Your task to perform on an android device: I have recently  taken the image of a plant on my phone which is saved in pictures folder, and I want to know which plant this is, so on the Flora app, scan the image of the plant so that I can know the name of the plant.
Image 0: 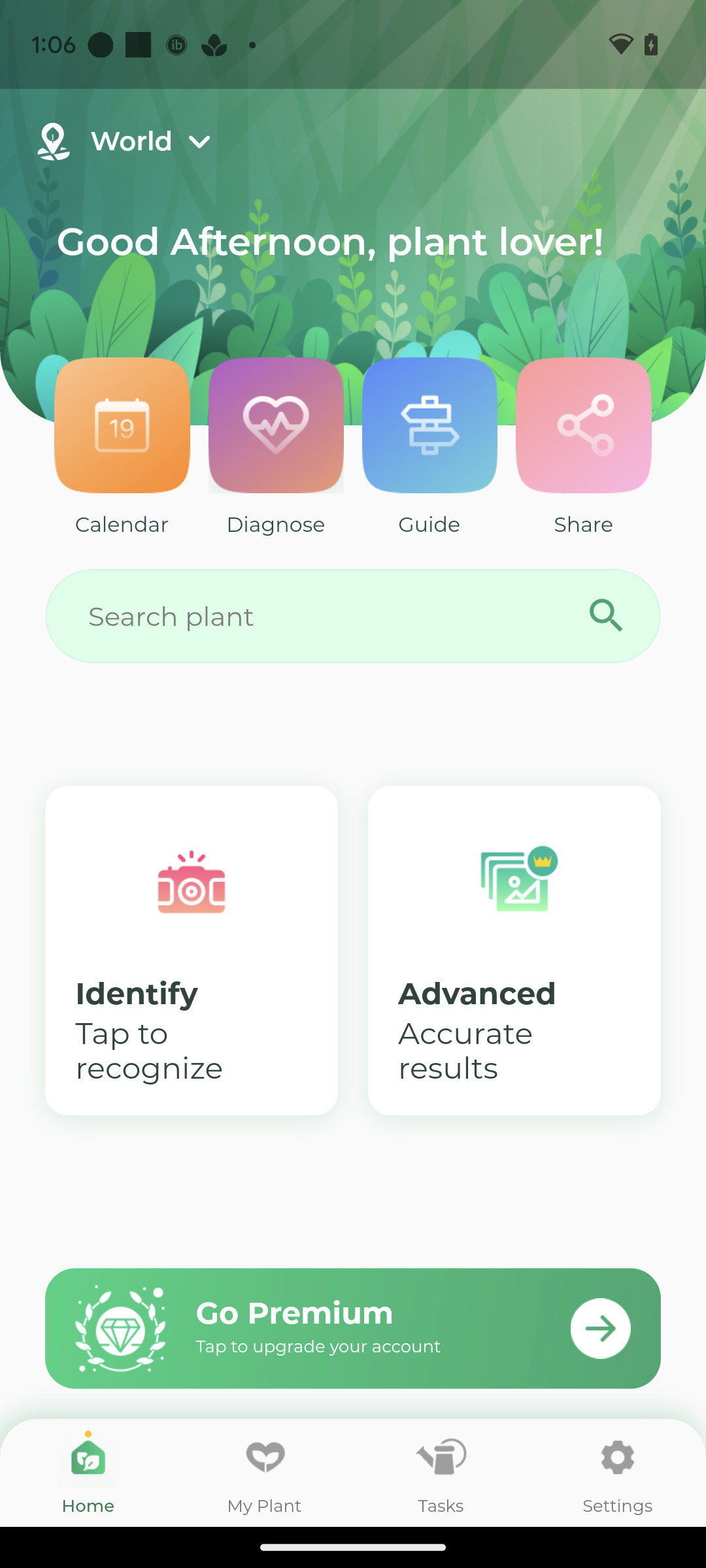
open the Flora app.
Step 0: open app "Flora"
Image 2: 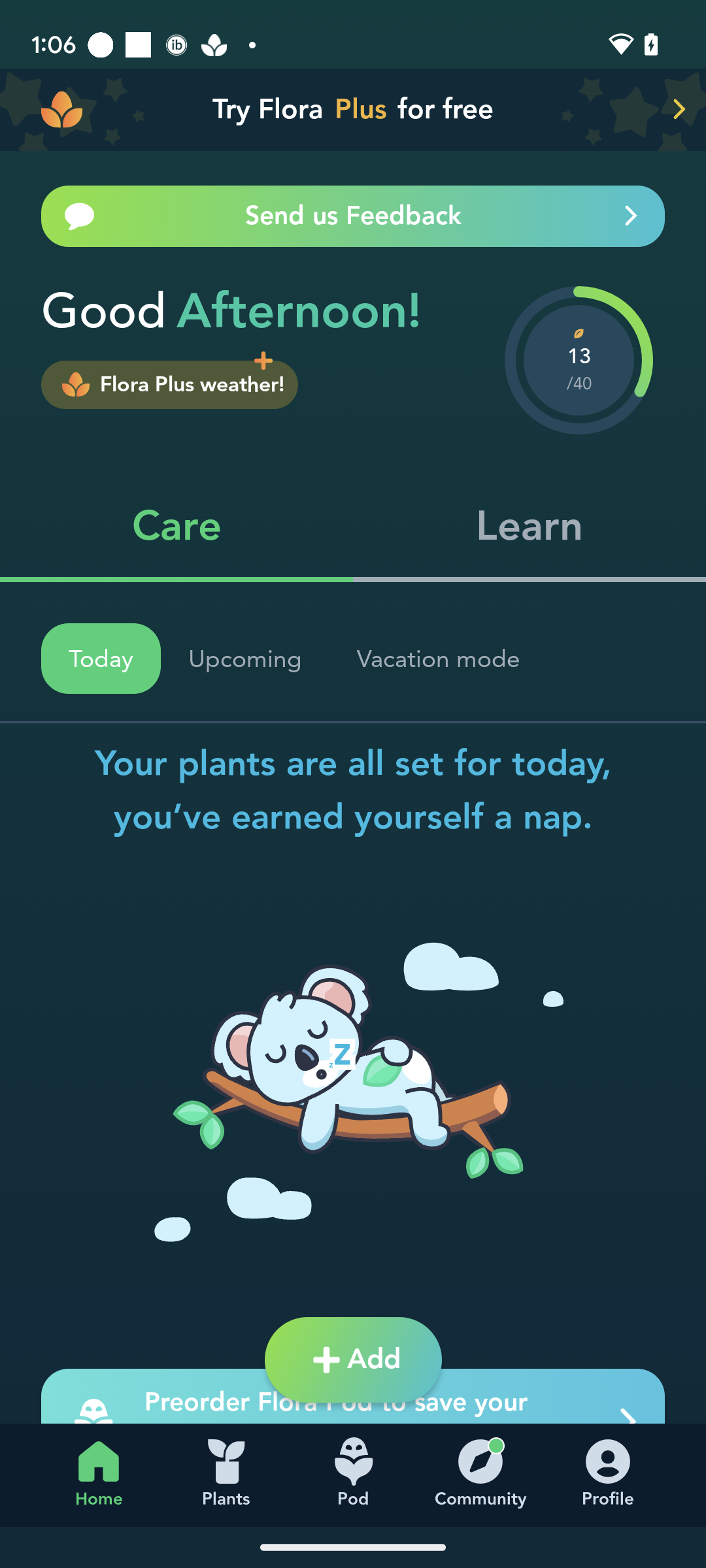
Click on the tab "+Add".
Step 2: click (374, 1360)
Image 3: 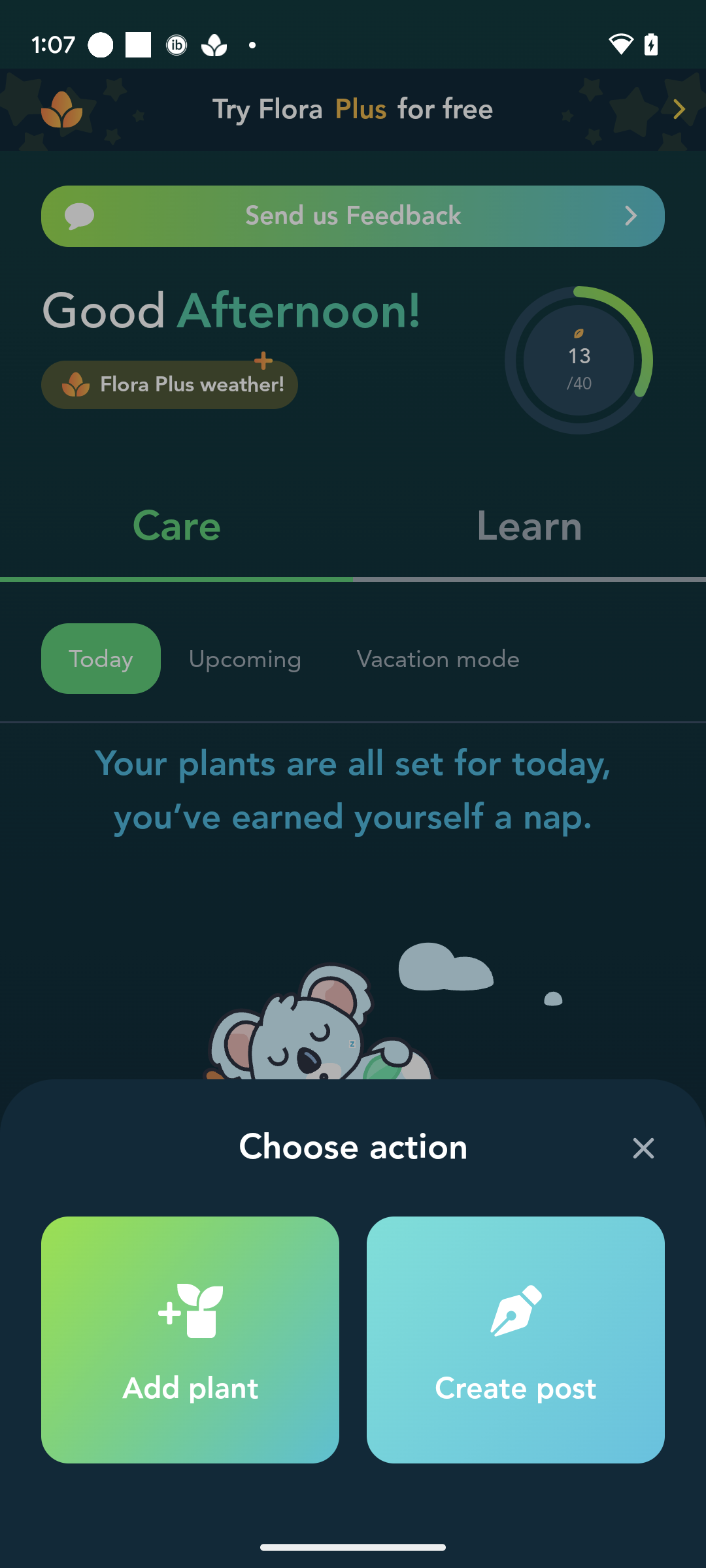
Click on the tab Add plant at the bottom left corner of the screen.
Step 3: click (190, 1389)
Image 4: 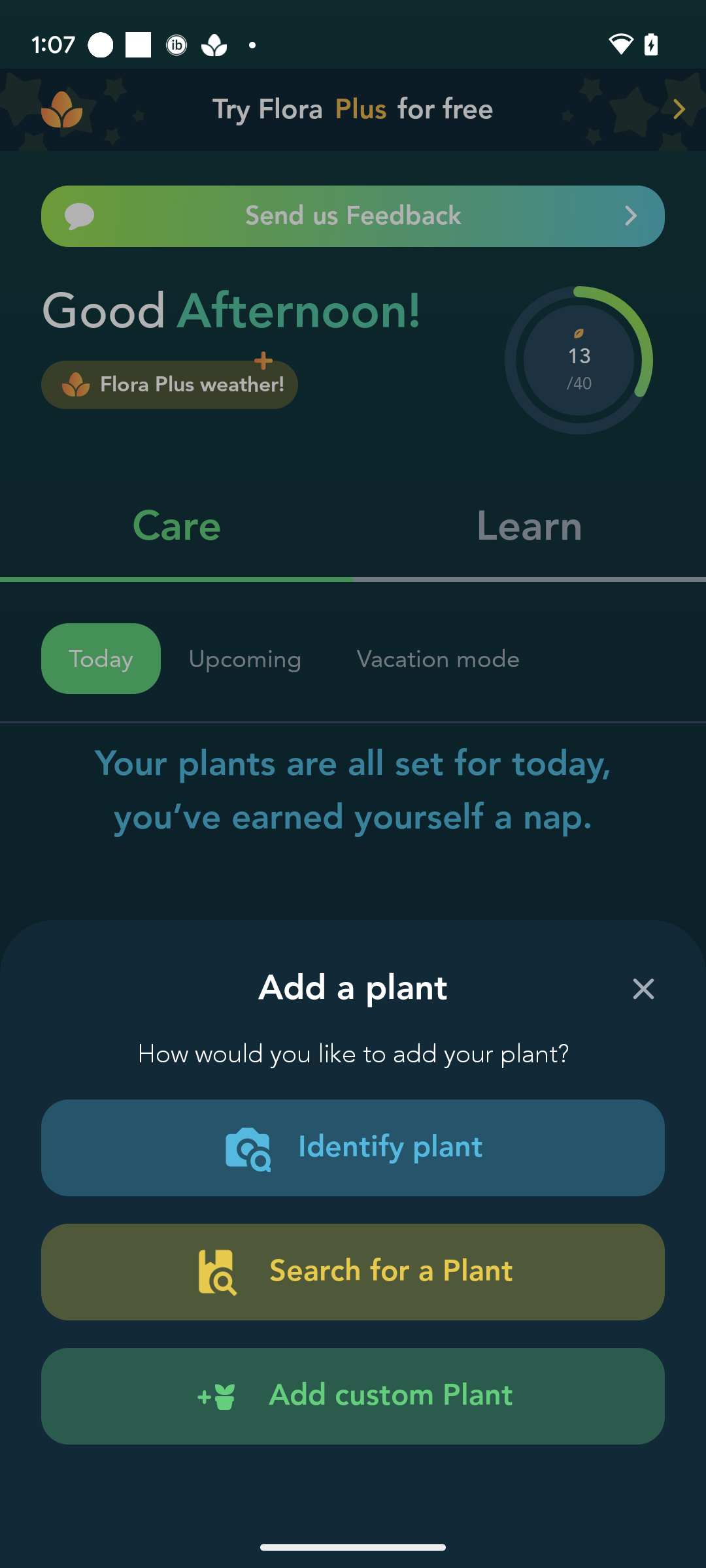
Click on the tab " Identify plant".
Step 4: click (520, 1134)
Image 5: 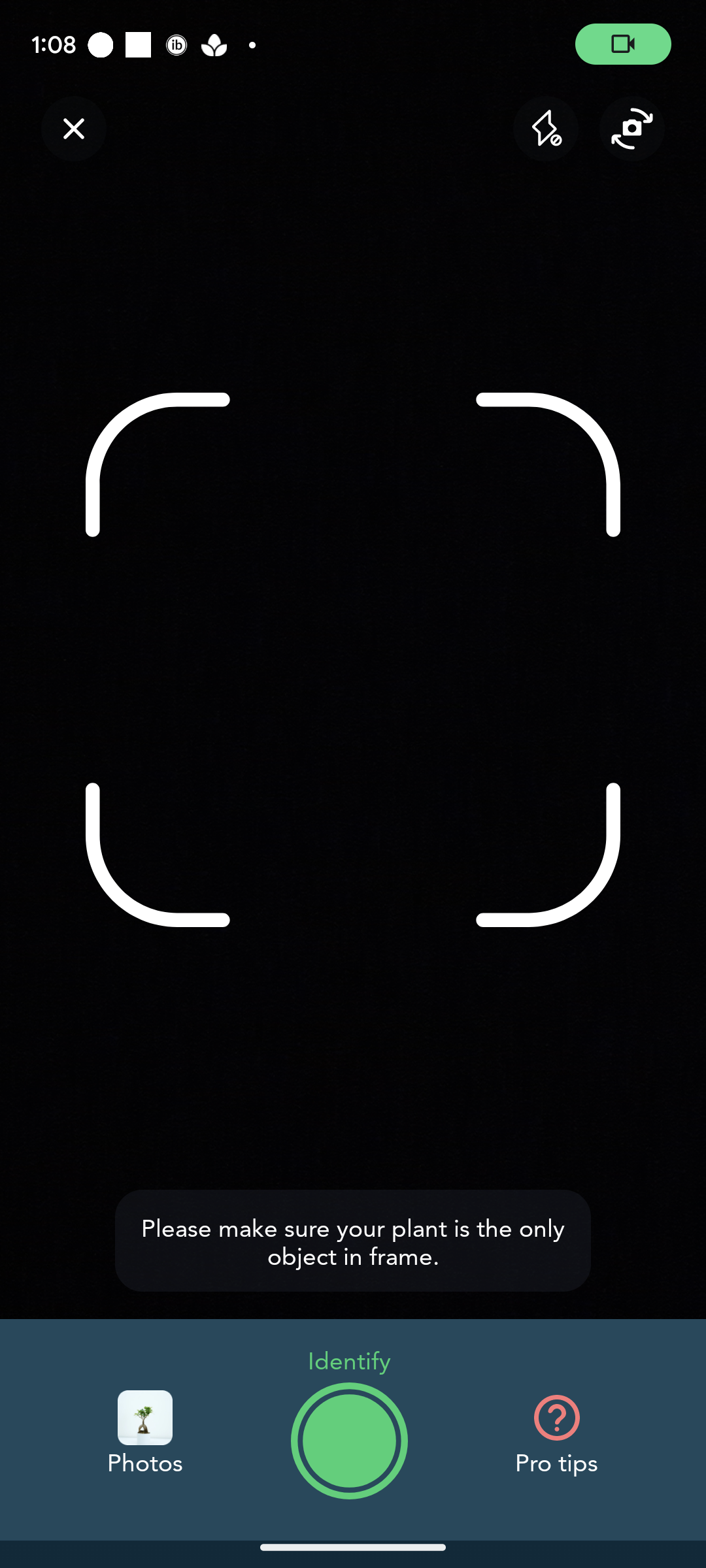
Click on the tab "Photos" at the bottom left corner of the screen.
Step 5: click (131, 1422)
Image 6: 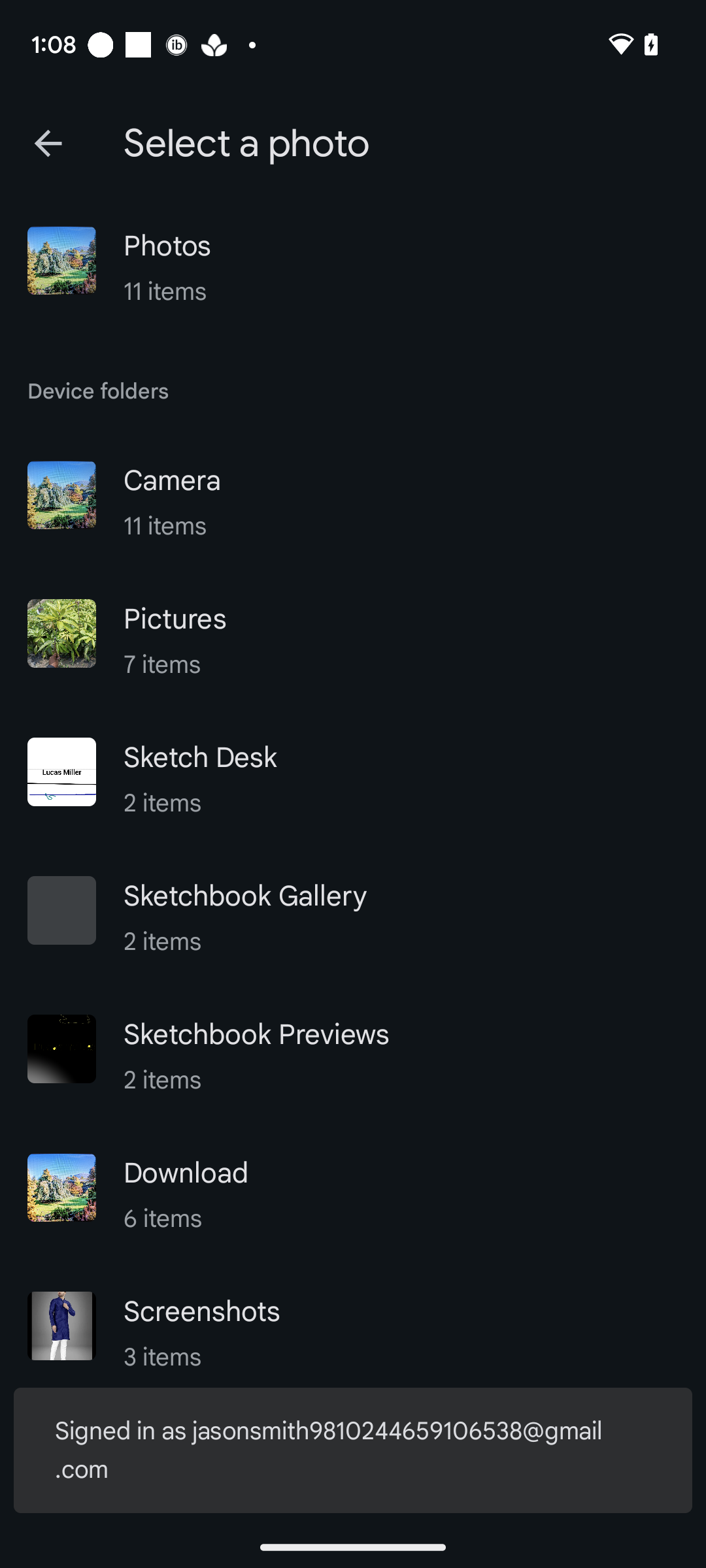
Click on the Pictures Folder.
Step 6: click (233, 627)
Image 7: 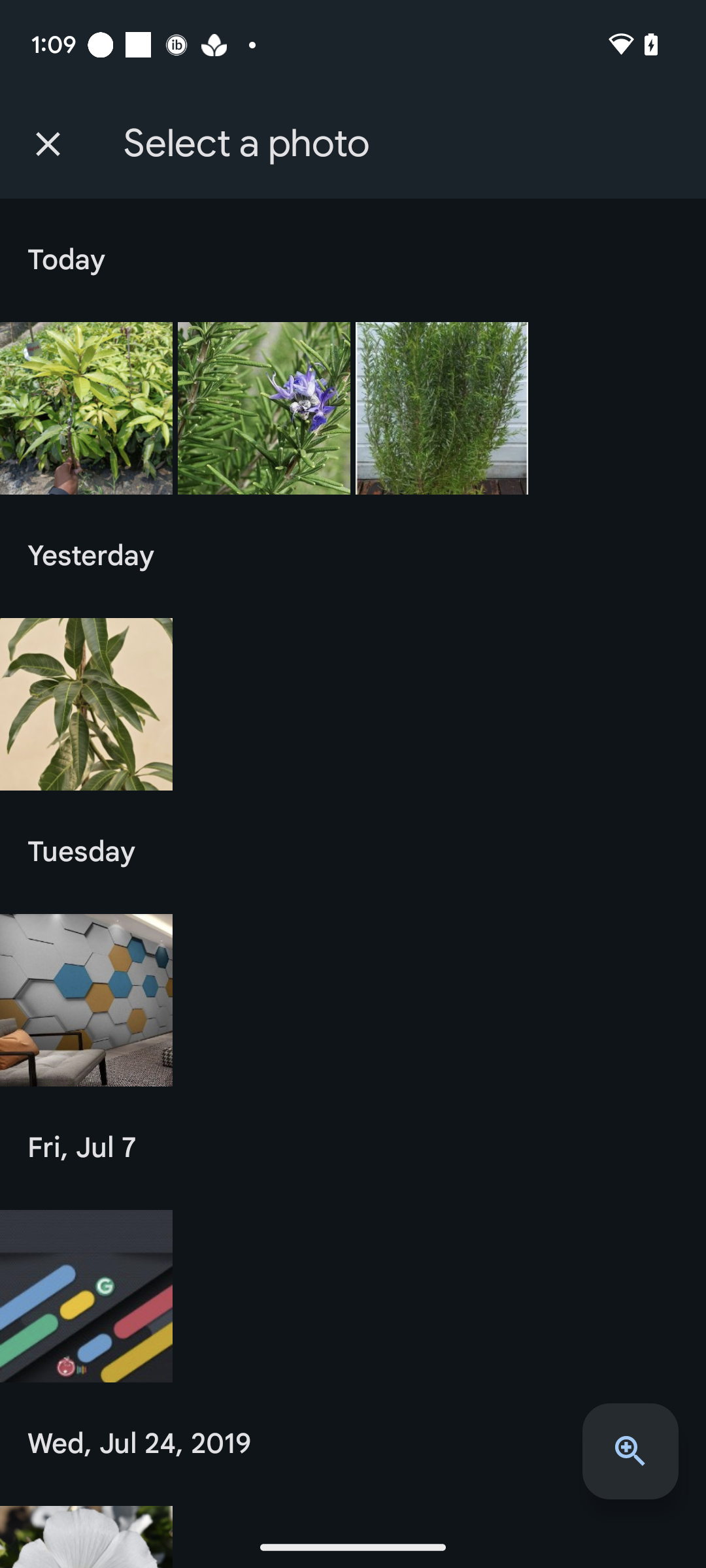
Click on the first image in the first row.
Step 7: click (86, 408)
Image 8: 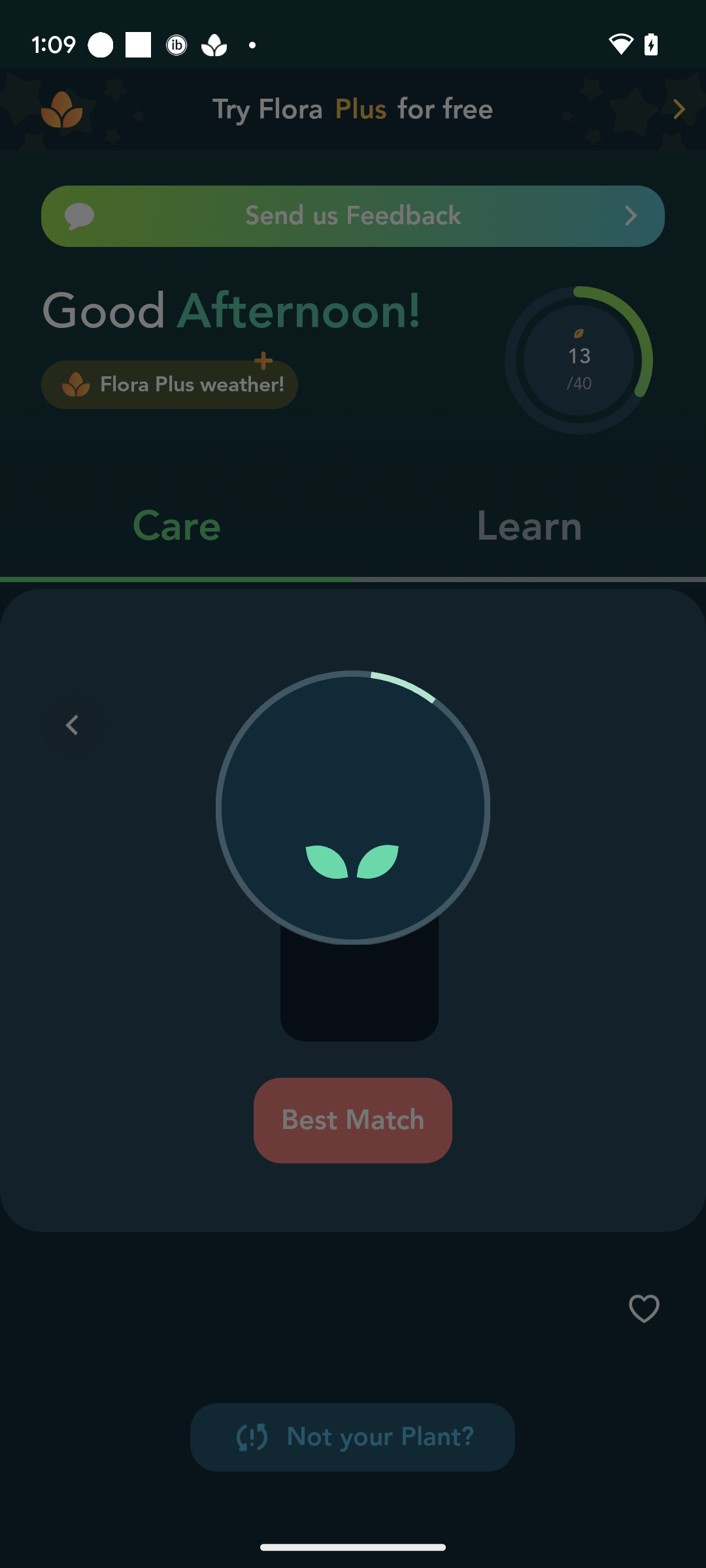
Click on the first image in the first row.
Step 8: wait